Your task to perform on an android device: Open the Martino's pizza App and get information about the Margherita Pizza
Image 1: 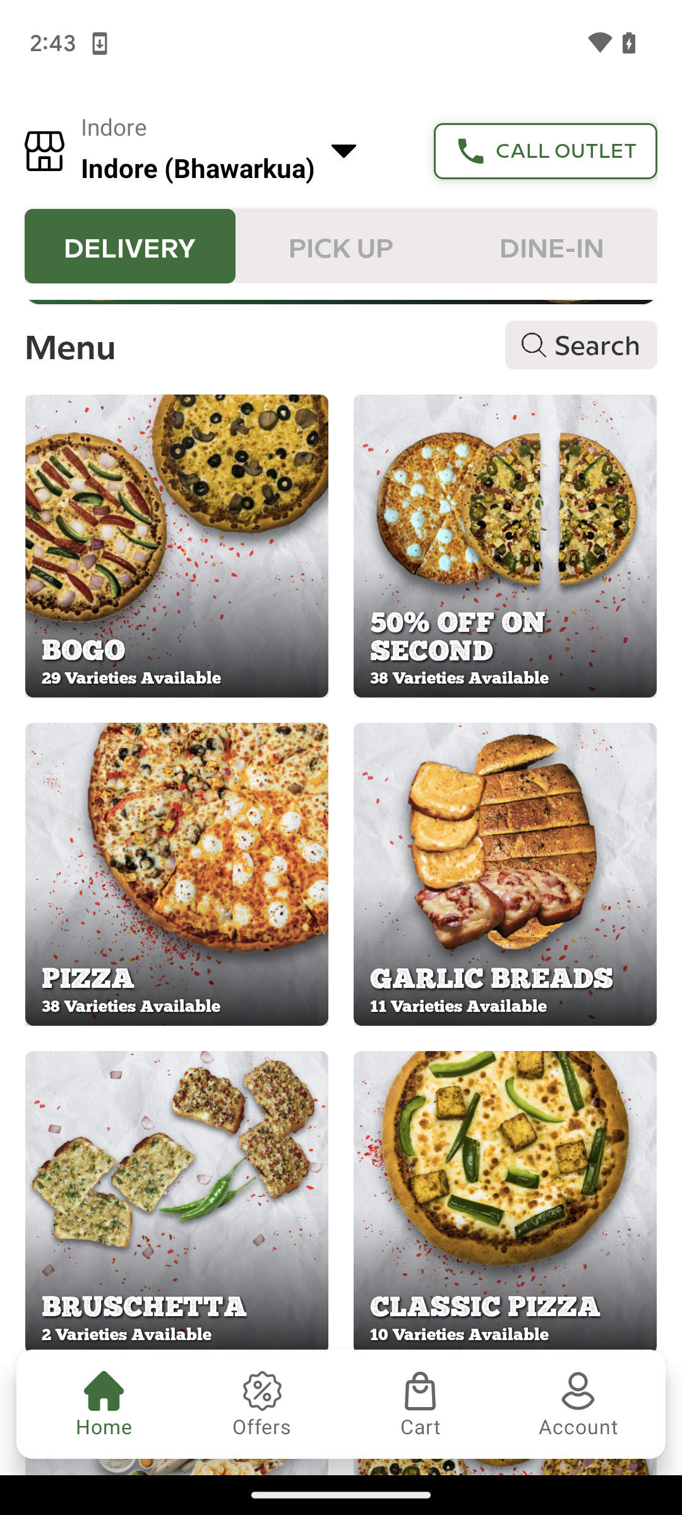
Click on the Pizza at the middle left side of the screen
Step 1: click (176, 874)
Image 2: 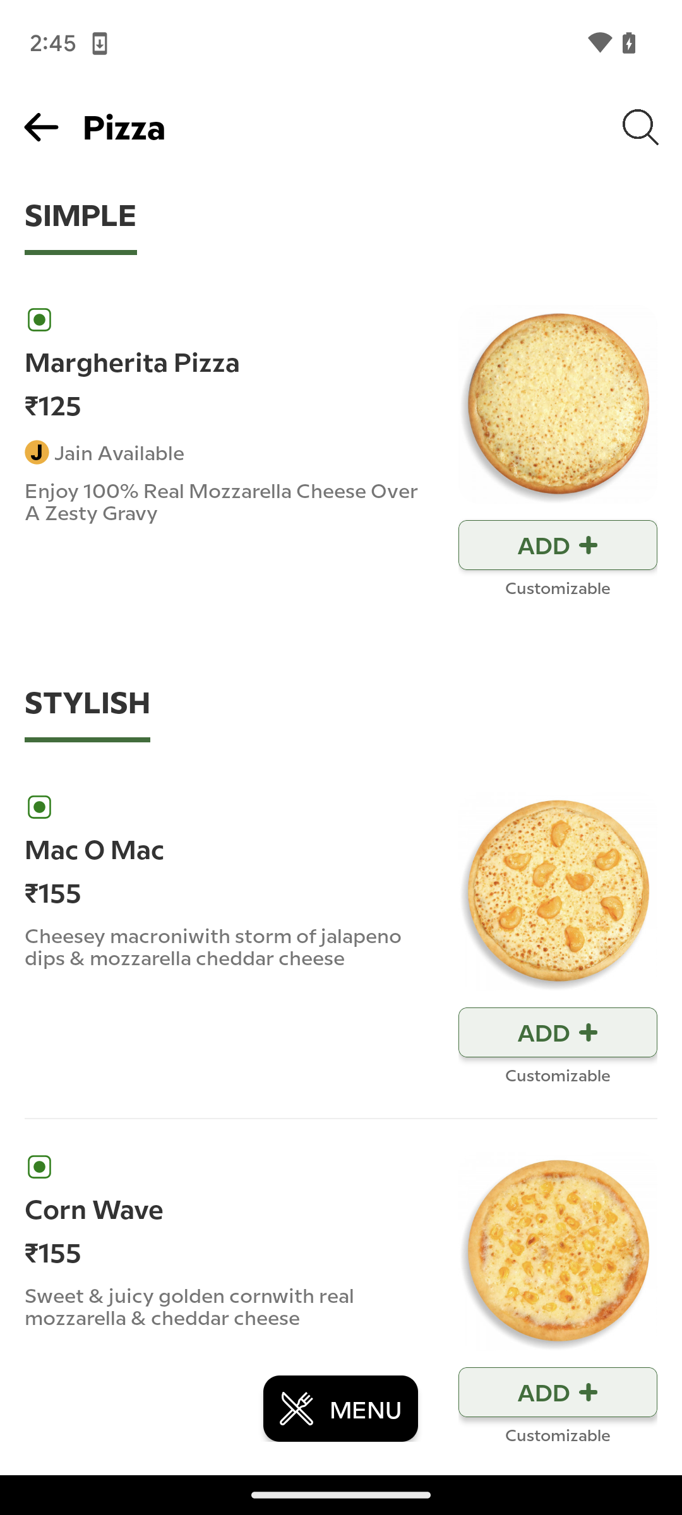
Click on the Margherita pizza
Step 2: click (341, 451)
Image 3: 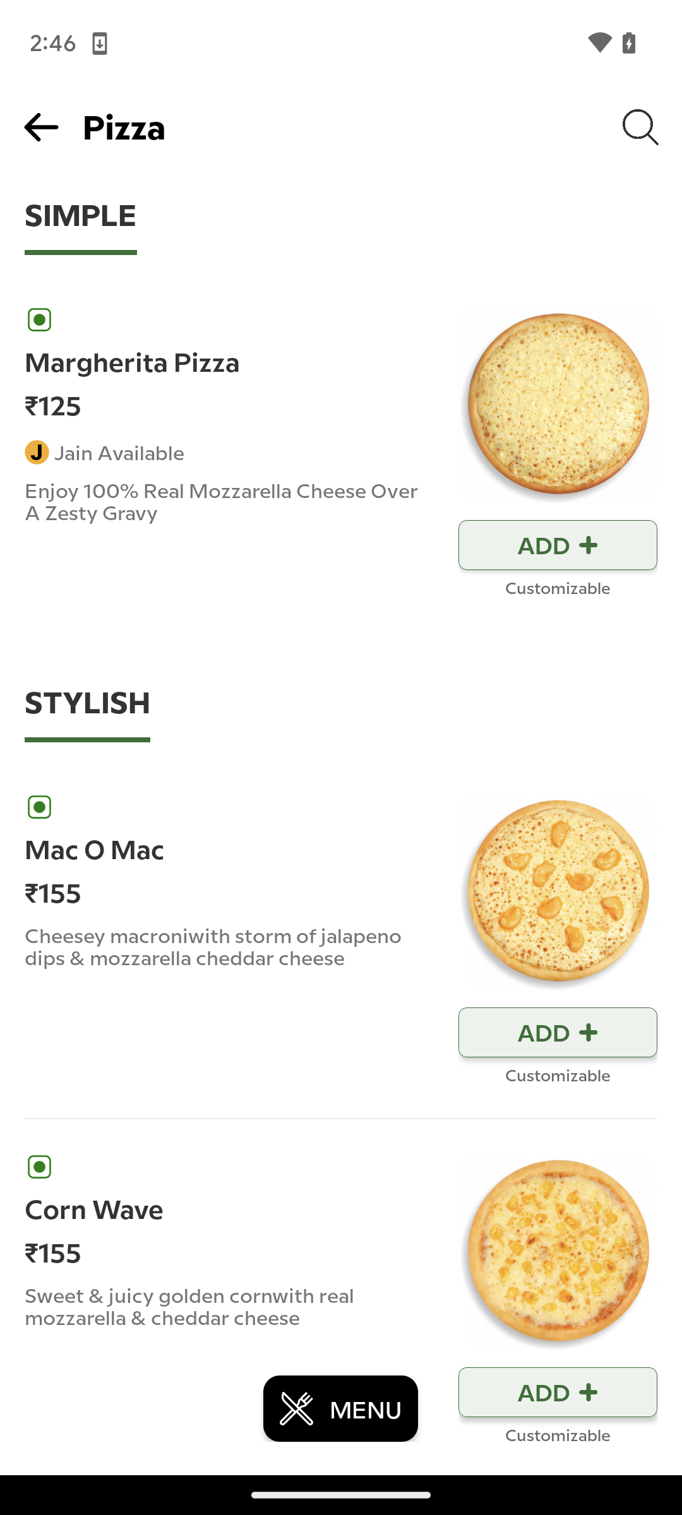
Click on the Margherita pizza
Step 3: click (558, 404)
Image 4: 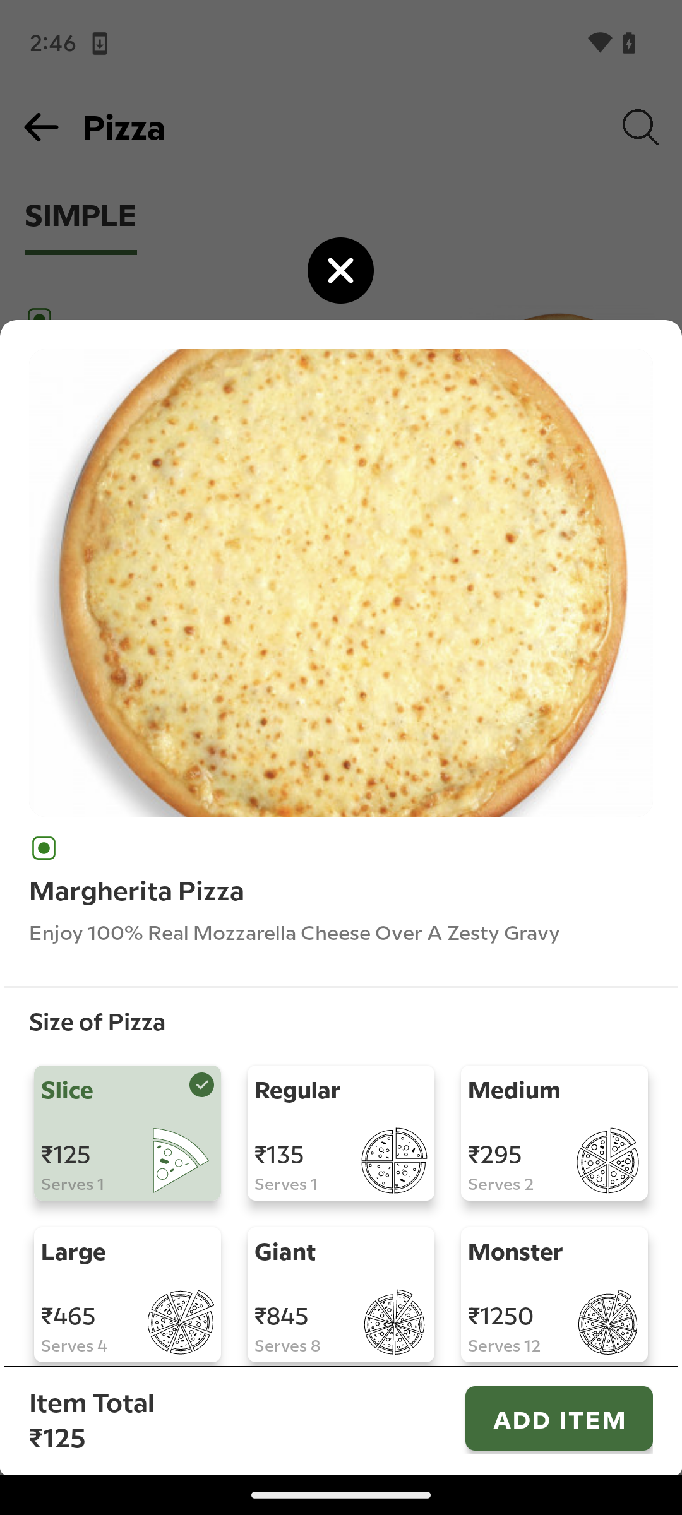
Swipe up on the screen
Step 4: scroll down
Image 5: 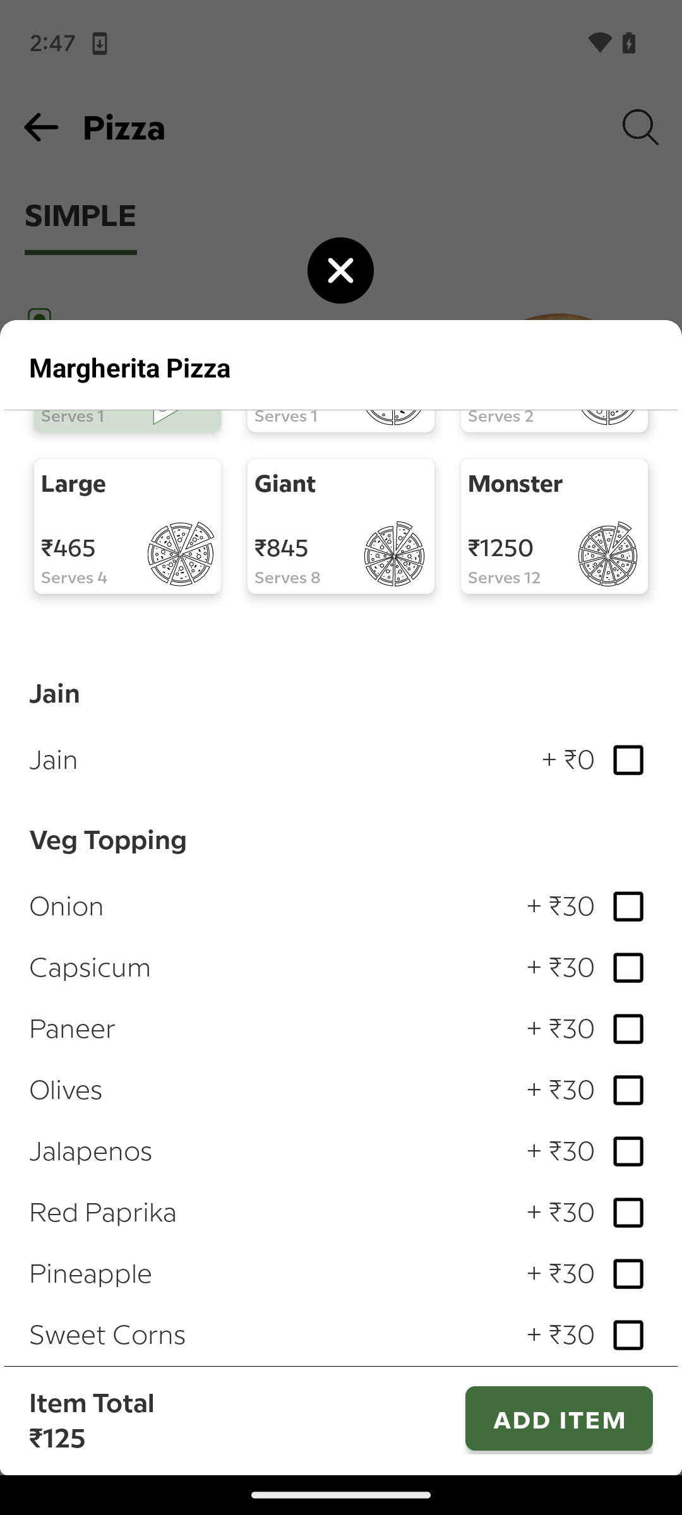
Swipe up on the screen
Step 5: scroll down
Image 6: 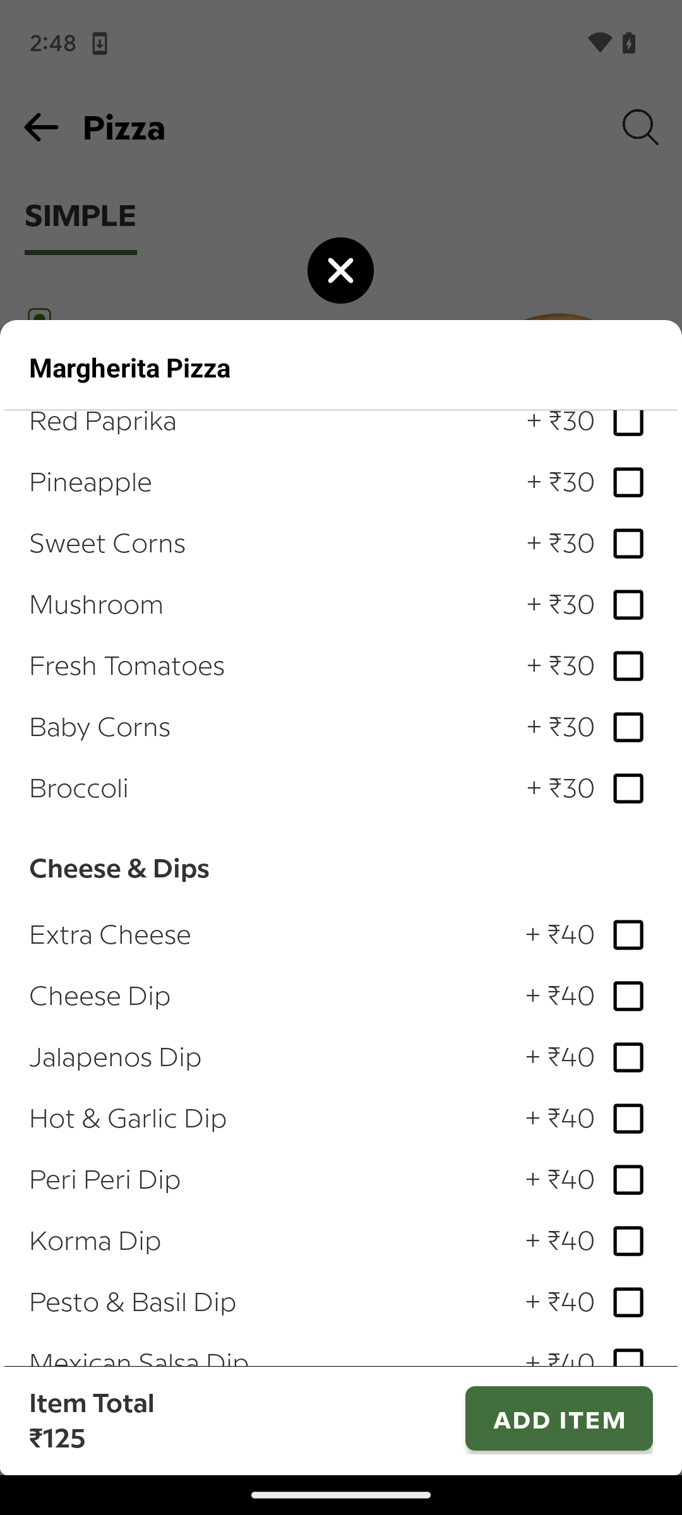
Swipe up on the screen
Step 6: scroll down